Your task to perform on an android device: I am looking for the black trousers, so how can I search for them on the Amazon app?
Image 0: 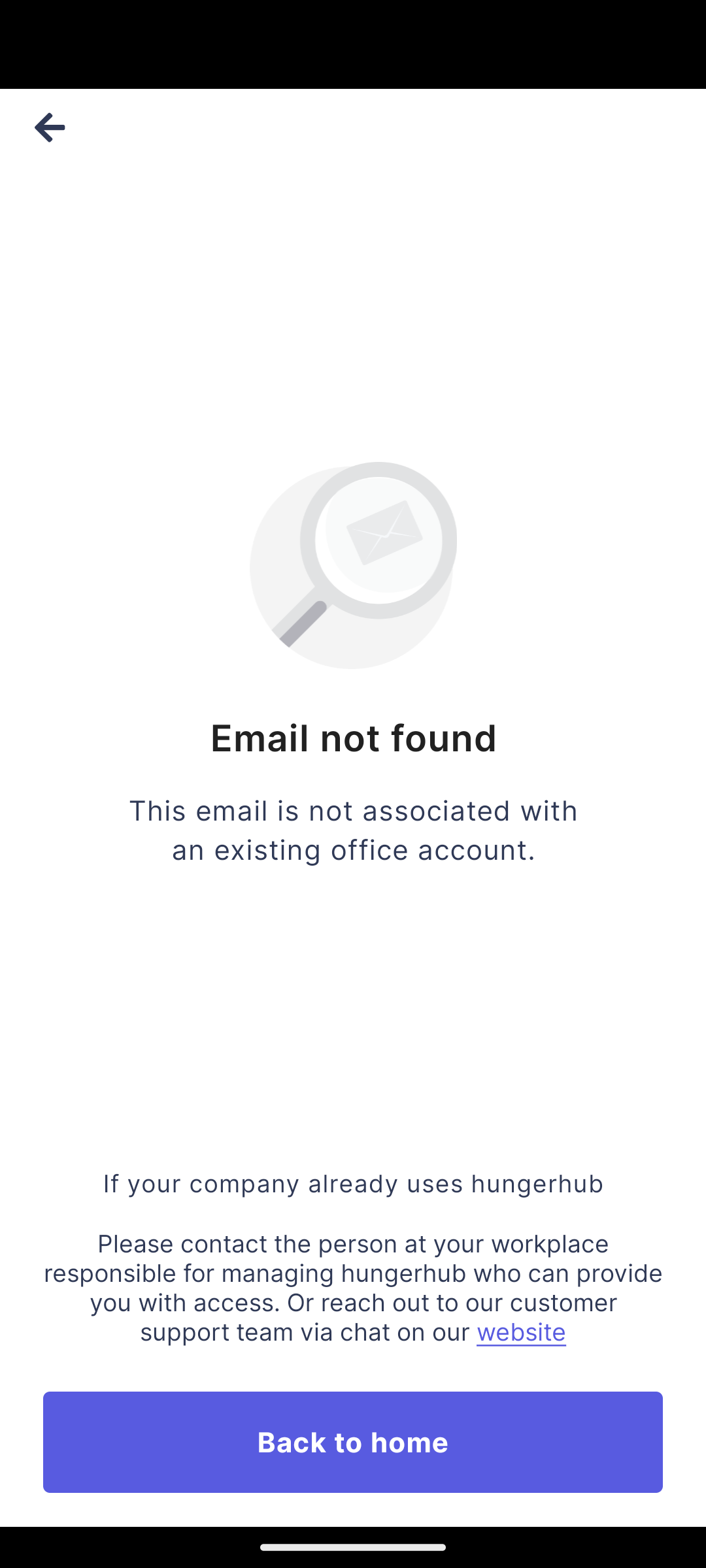
Open the amazon app.
Step 0: open app "Amazon"
Image 1: 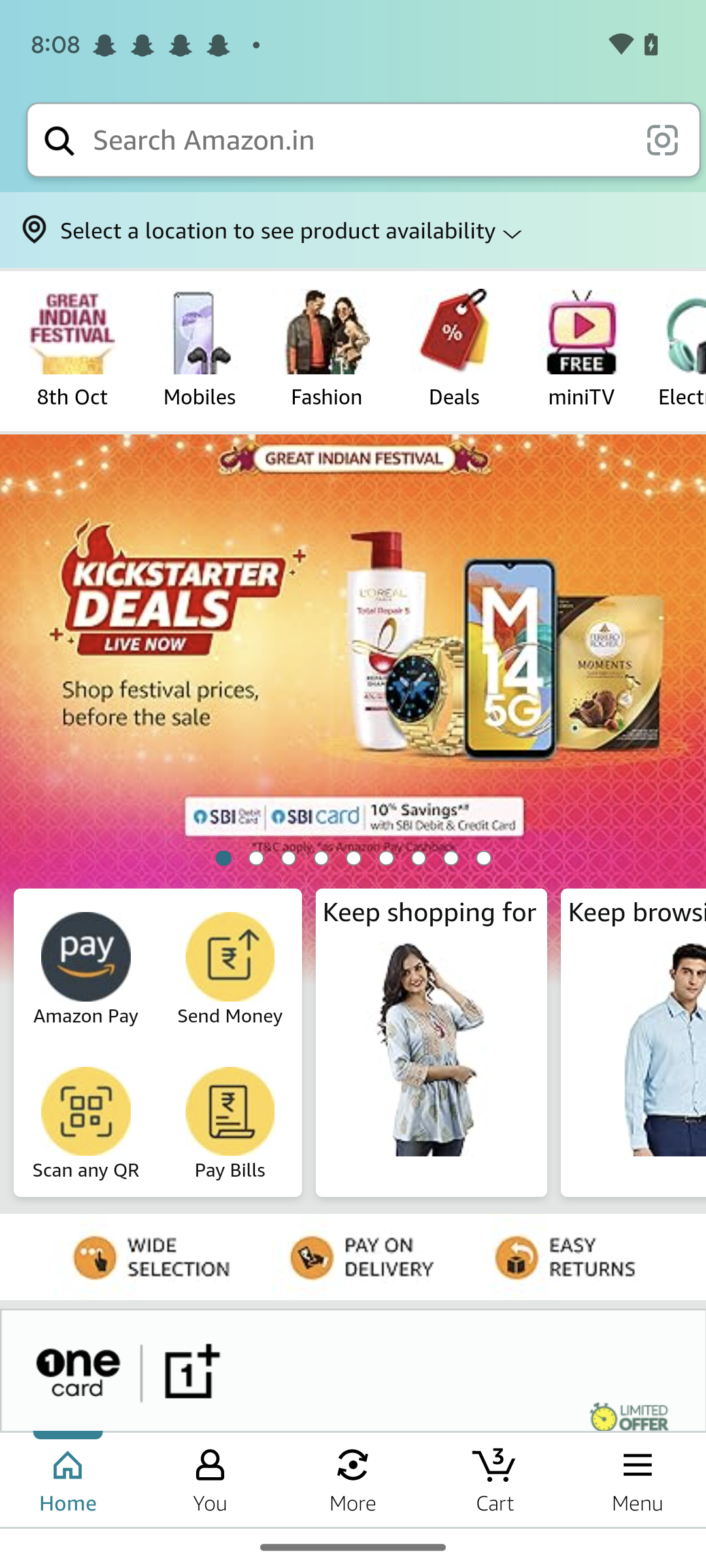
Click on the Search box at the top.
Step 1: click (358, 140)
Image 2: 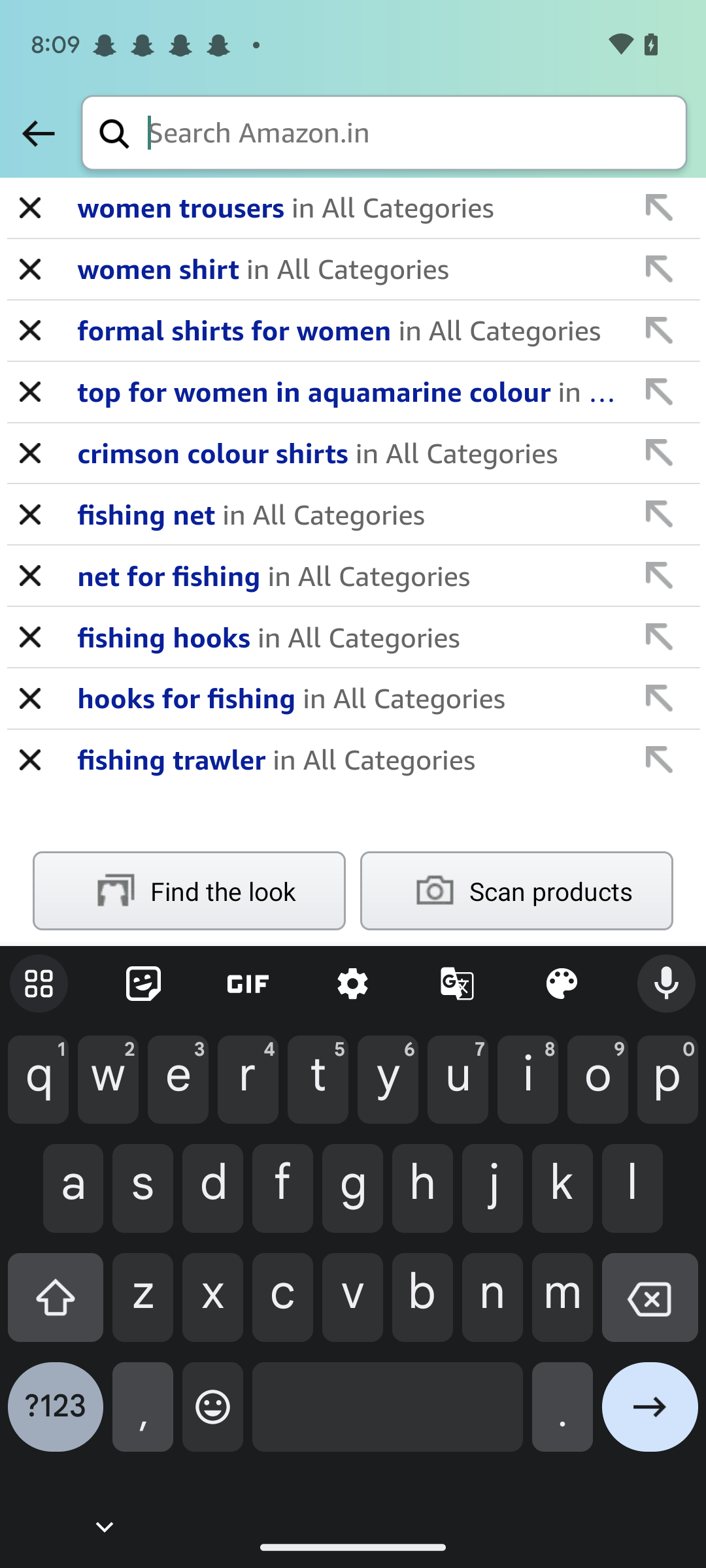
Type Black Trousers for women in the search box.
Step 2: type "Black Trousers for Women"
Image 3: 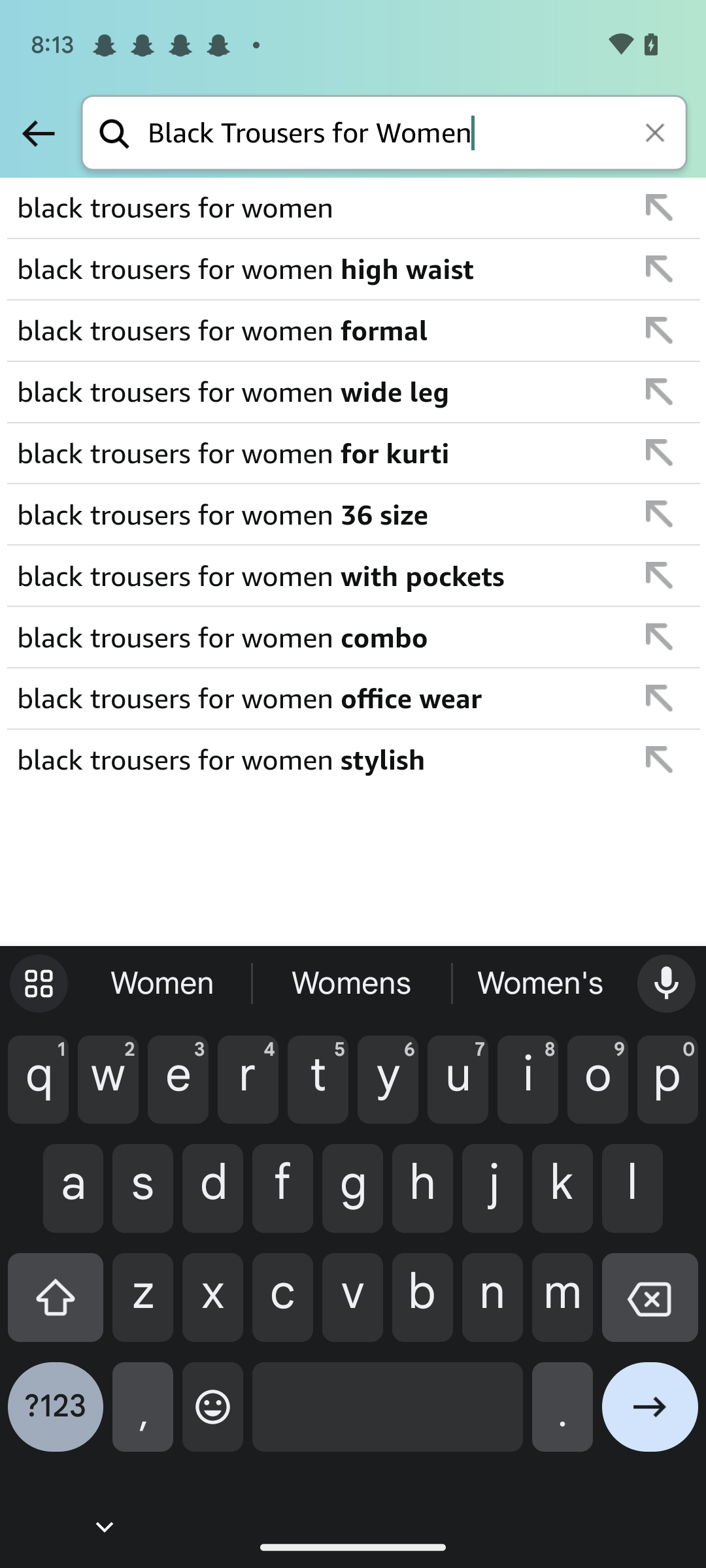
click on the Go ahead icon at the bottom right corner of the keyboard.
Step 3: click (650, 1417)